Your task to perform on an android device: Set the brightness to Auto brightness for the book in the Kindle app.
Image 0: 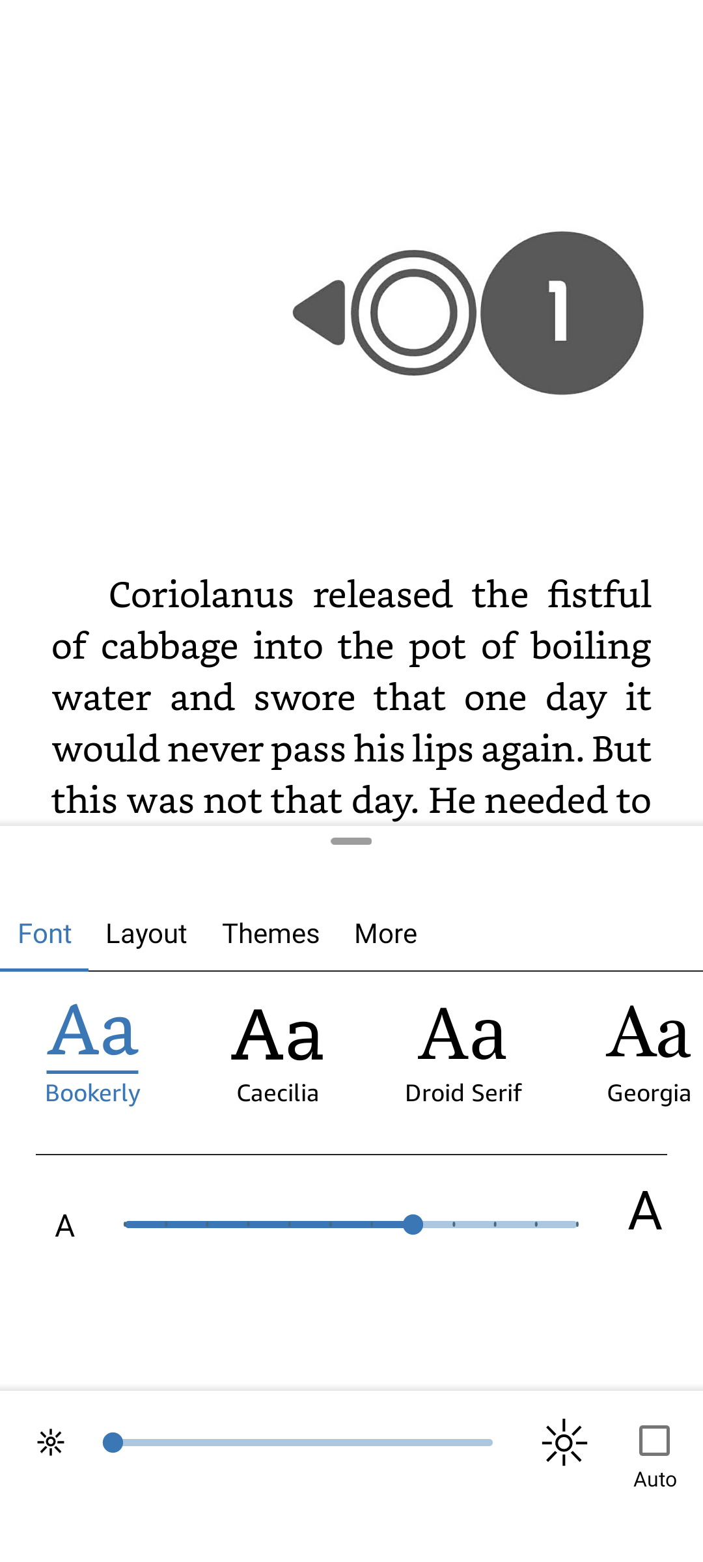
Click on the Auto brightness checkbox at the bottom of the screen.
Step 0: click (654, 1442)